Your task to perform on an android device: In the Hevy app, I would like to set a daily goal named as Warm-up Exercise and add at least 3 exercises in order to keep in fitness.
Image 0: 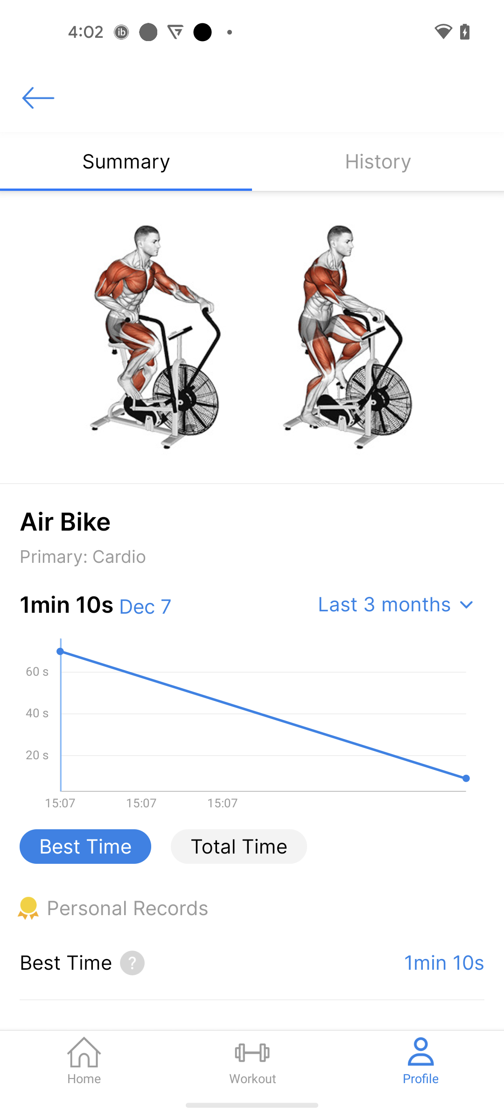
Go to the workout tab
Step 0: click (252, 1060)
Image 1: 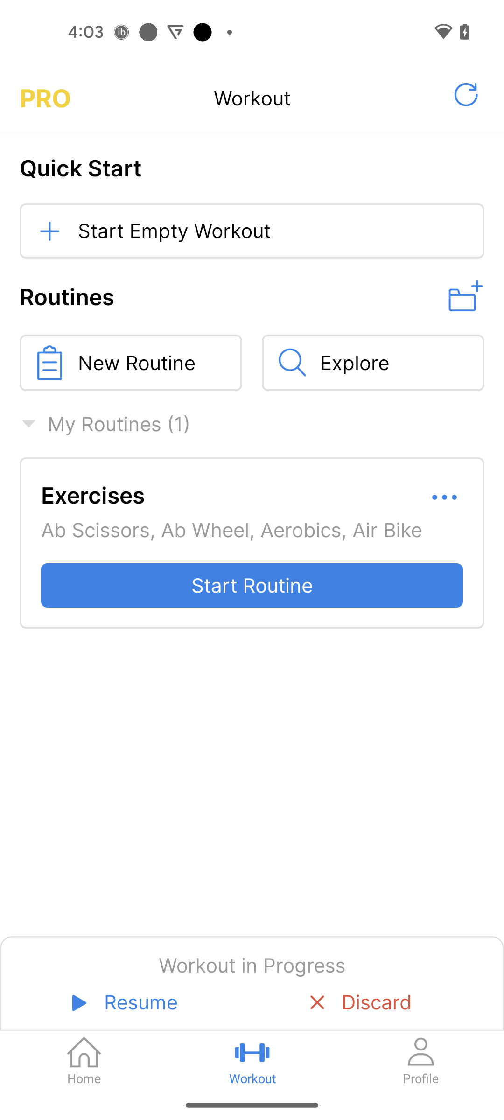
Click on the Start Empty Workout
Step 1: click (280, 231)
Image 2: 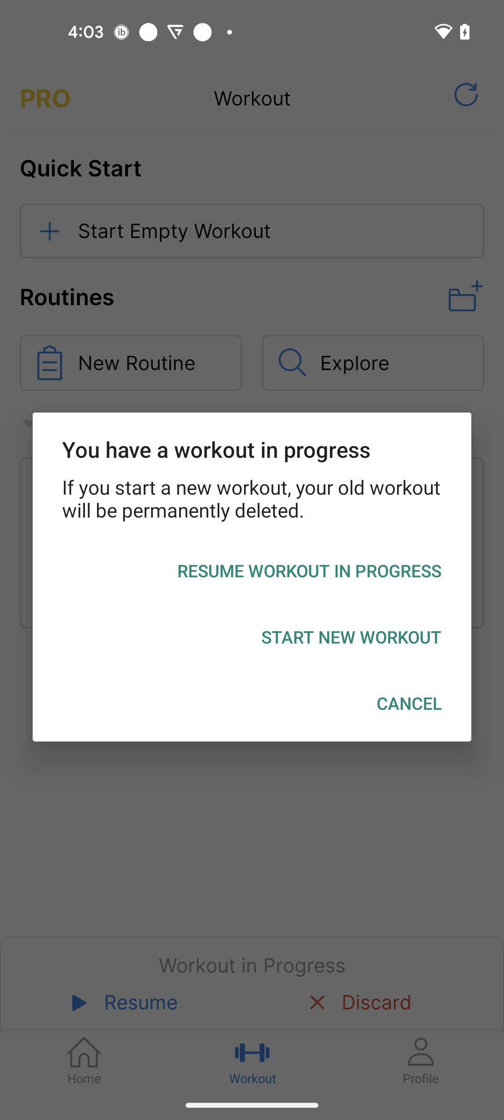
Click on the Start New Workout option
Step 2: click (351, 637)
Image 3: 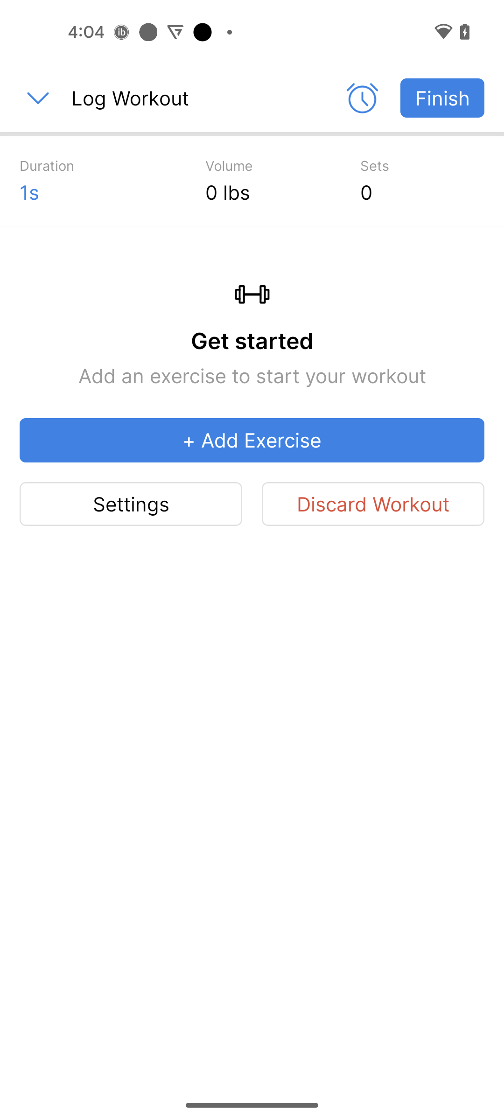
Click on the Add Exercise button
Step 3: click (252, 440)
Image 4: 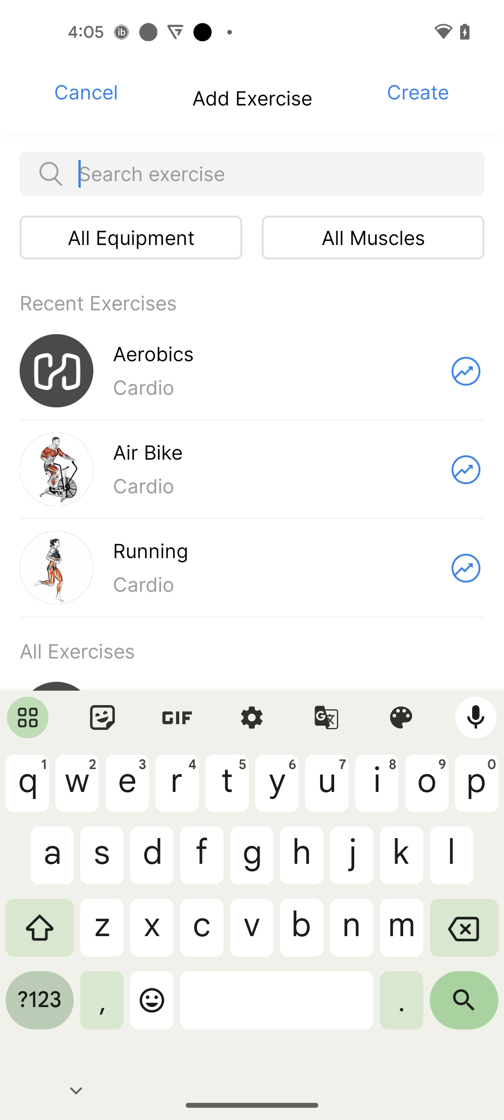
Click on the Aerobics exercise
Step 4: click (280, 357)
Image 5: 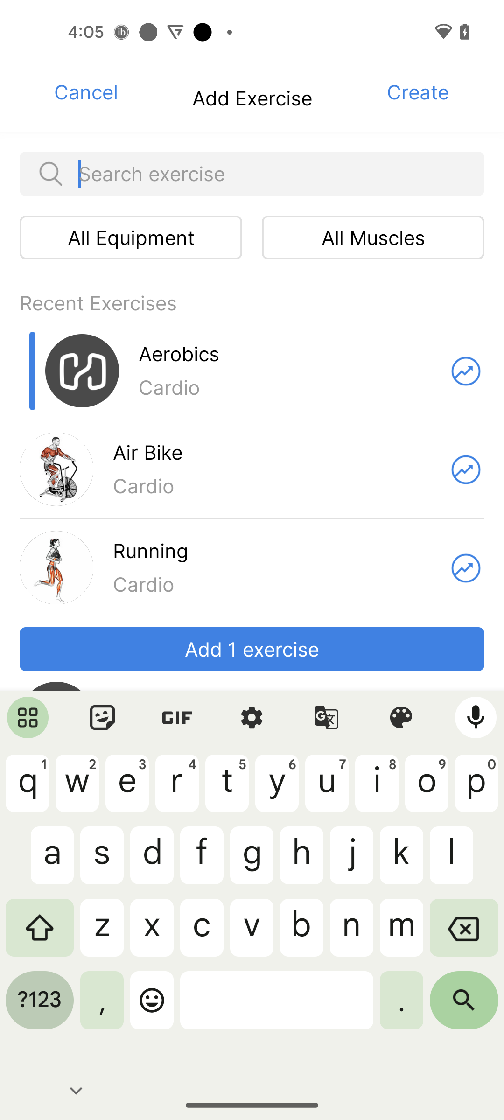
Select the Air bike exercise
Step 5: click (280, 455)
Image 6: 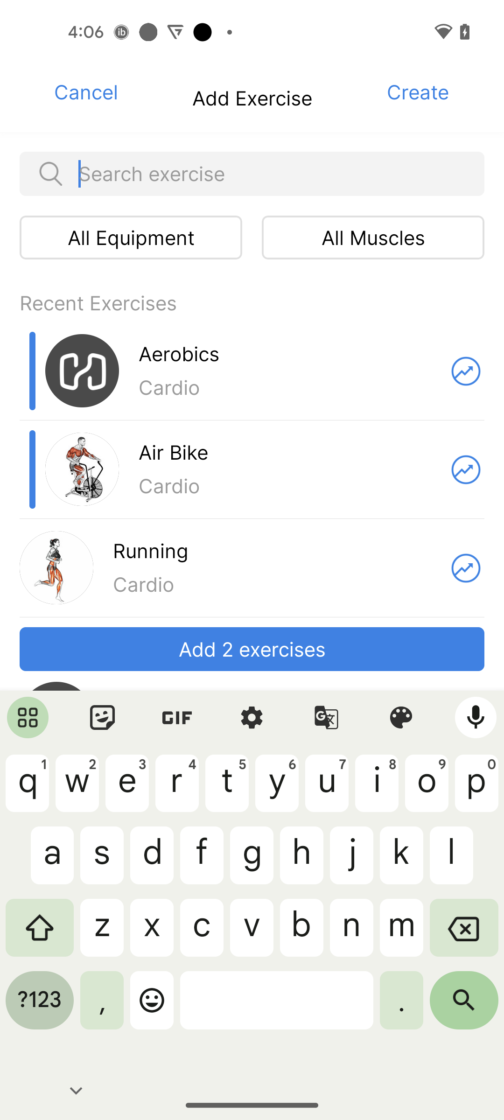
Select the Running Exercise
Step 6: click (280, 554)
Image 7: 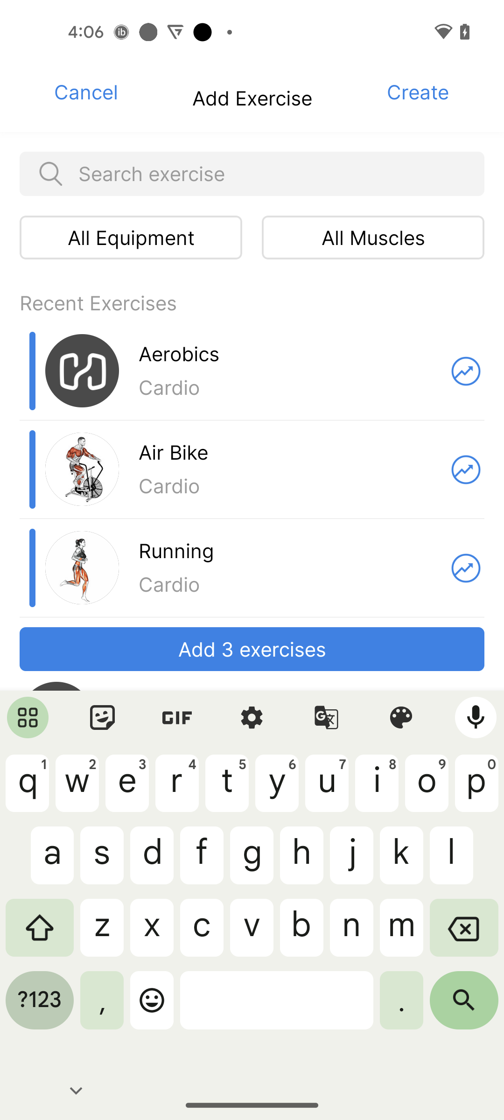
Click on the Add 3 exercise button
Step 7: click (252, 649)
Image 8: 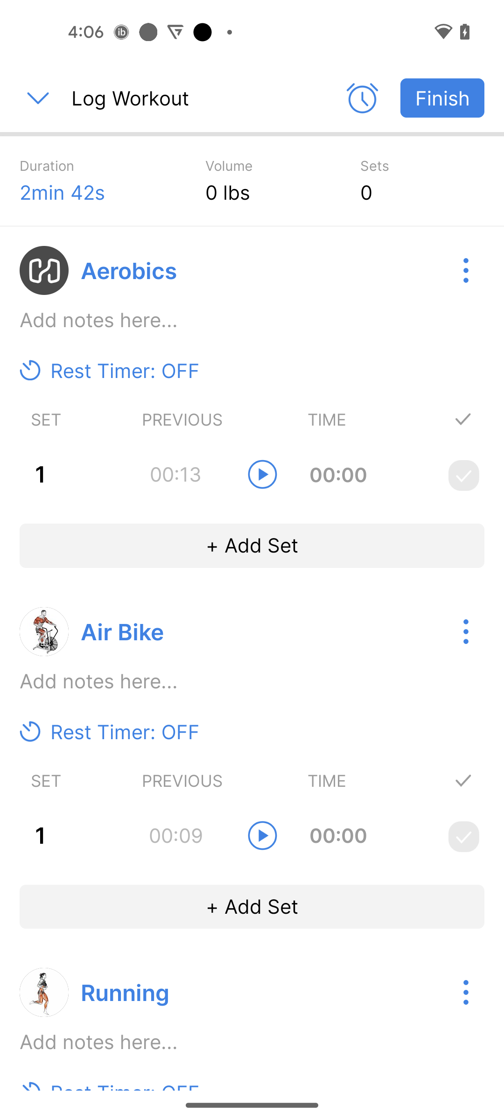
Click on the Finish button
Step 8: click (442, 98)
Image 9: 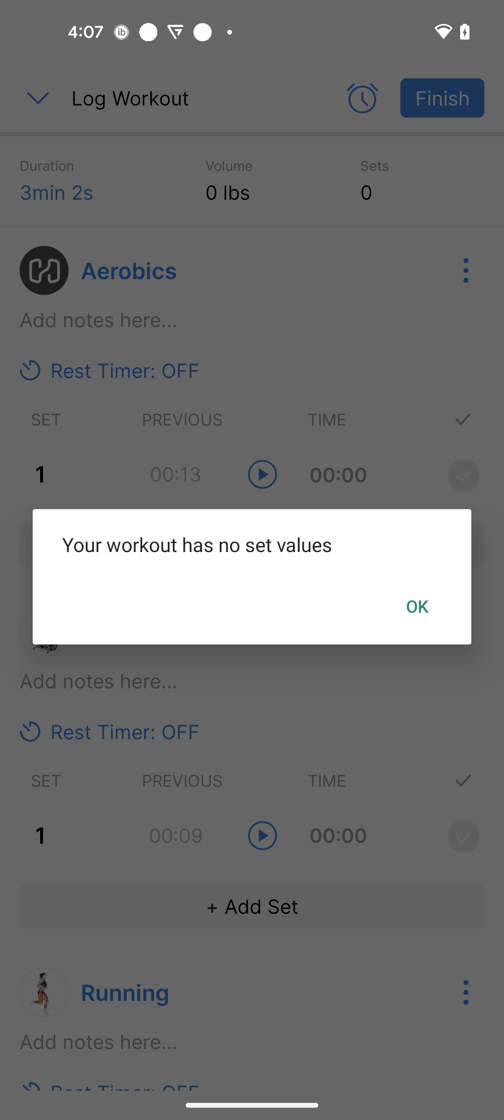
Click on the OK option
Step 9: click (417, 606)
Image 10: 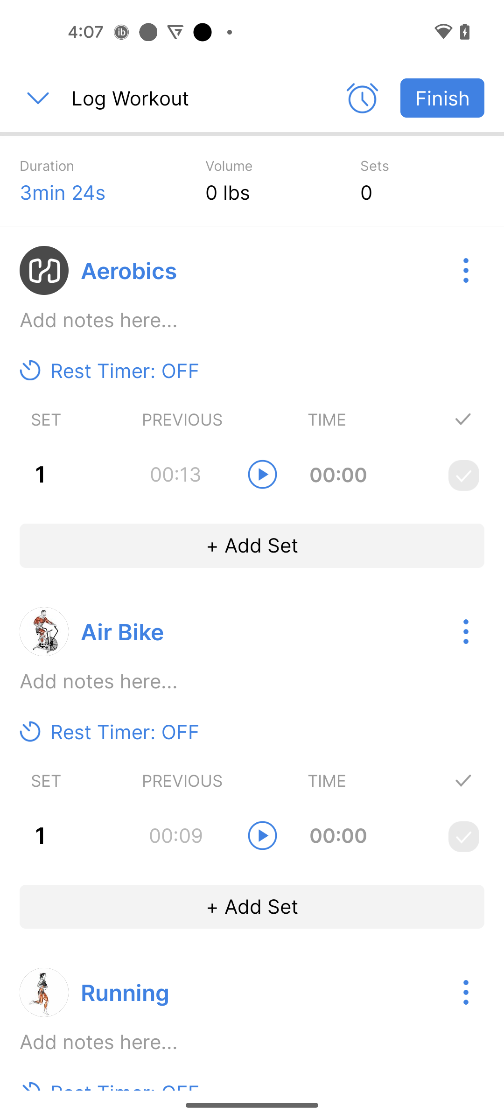
Click on the first add set option
Step 10: click (252, 545)
Image 11: 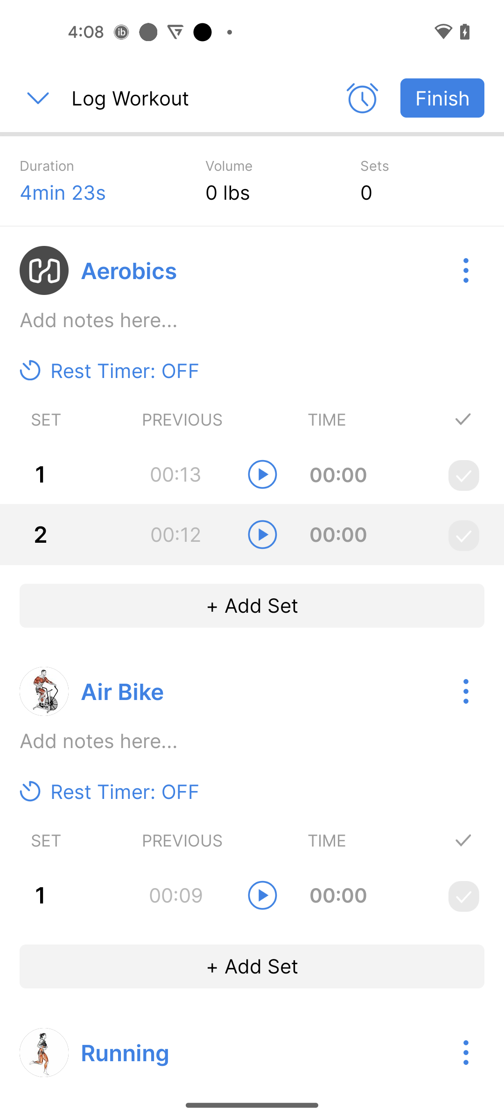
Click on the Finish button
Step 11: click (442, 98)
Image 12: 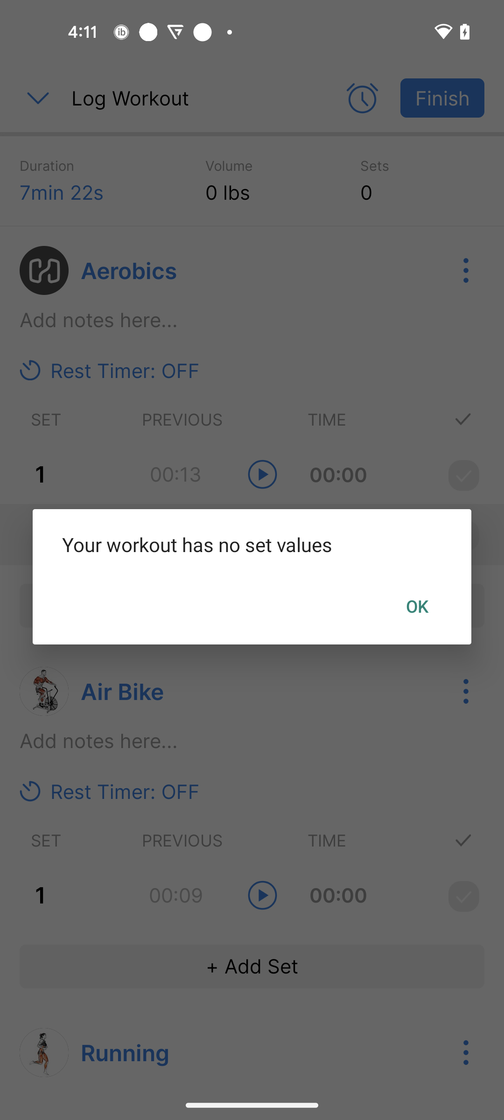
Click on the Ok option
Step 12: click (417, 606)
Image 13: 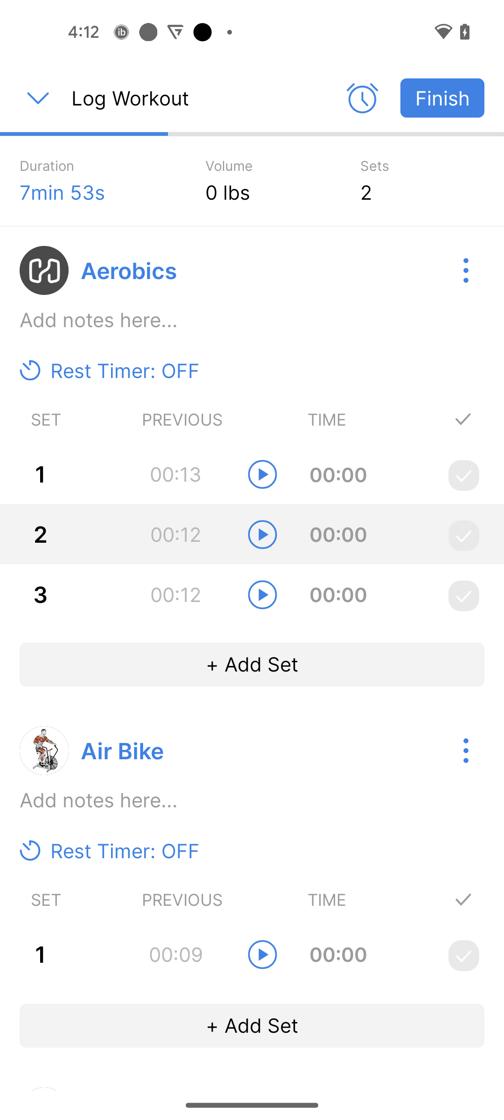
Click on the first three fade tick icons
Step 13: click (461, 474)
Image 14: 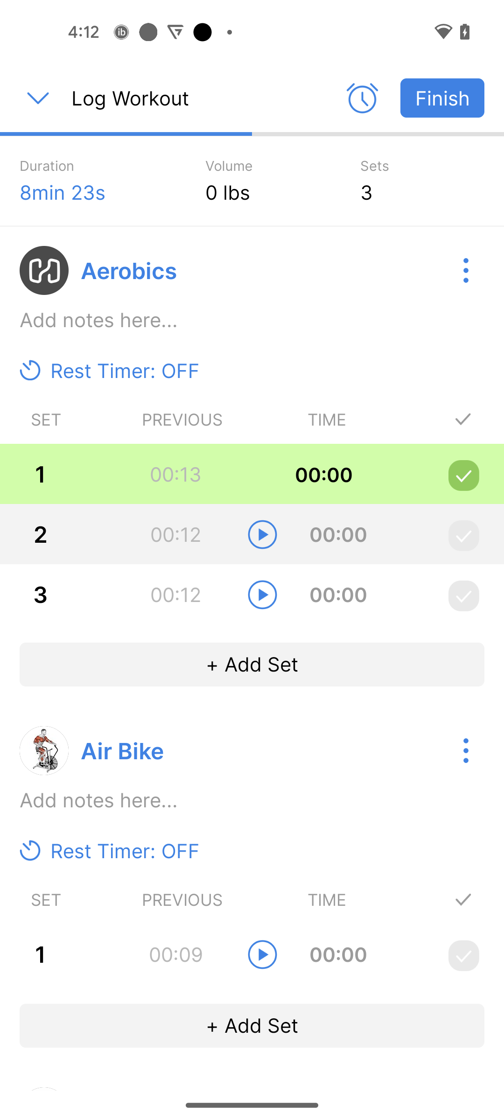
Click on the first three fade tick icons
Step 14: click (461, 534)
Image 15: 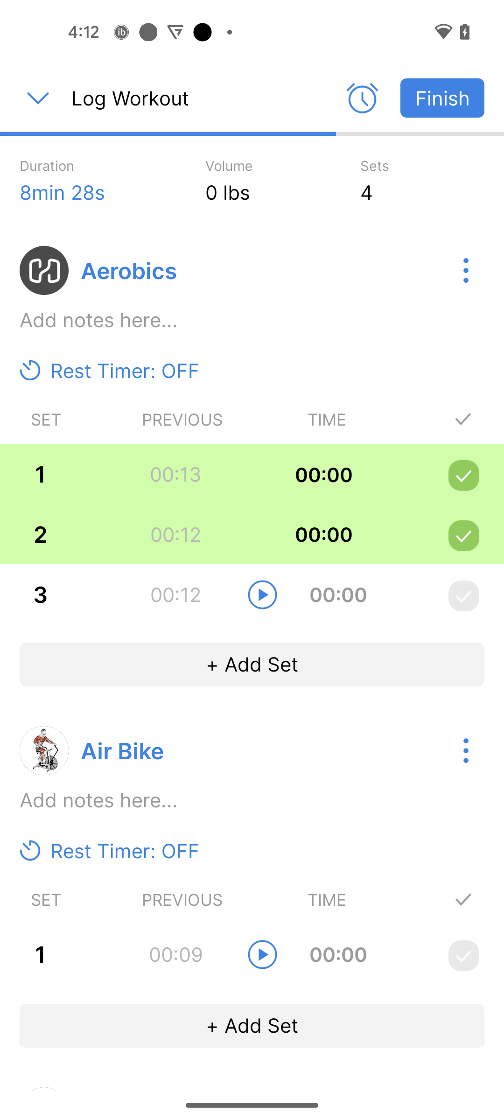
Click on the first three fade tick icons
Step 15: click (461, 595)
Image 16: 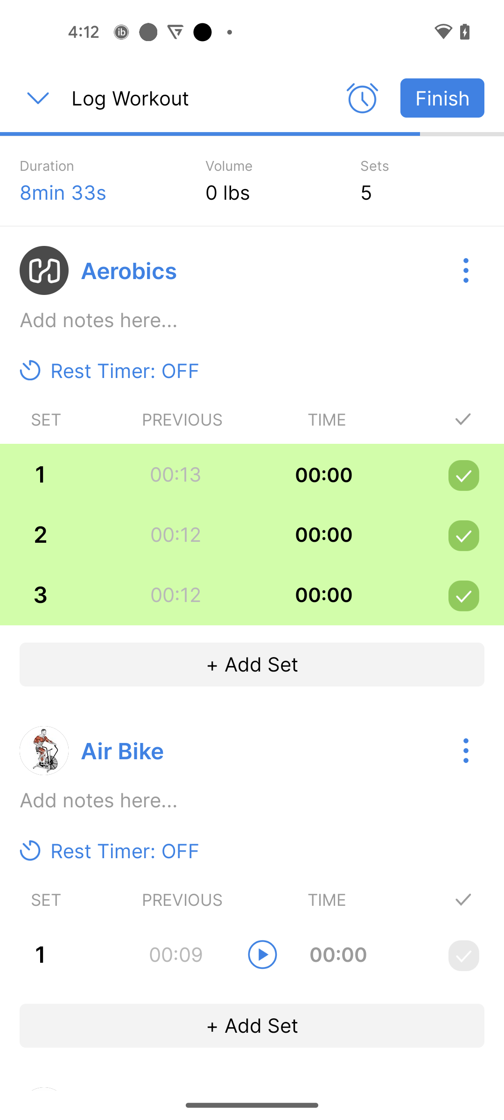
Click on the Finish button
Step 16: click (442, 98)
Image 17: 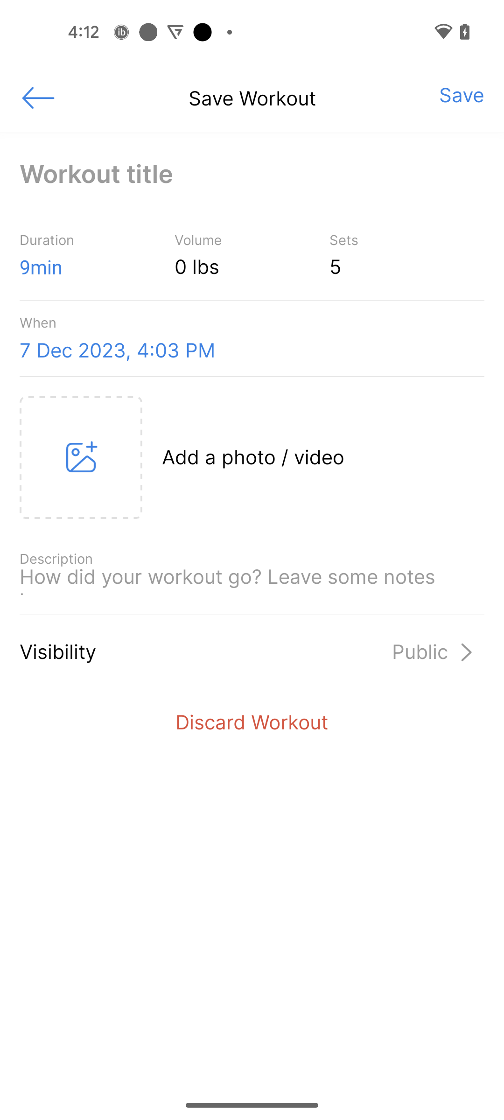
Click on the Workout title
Step 17: click (252, 171)
Image 18: 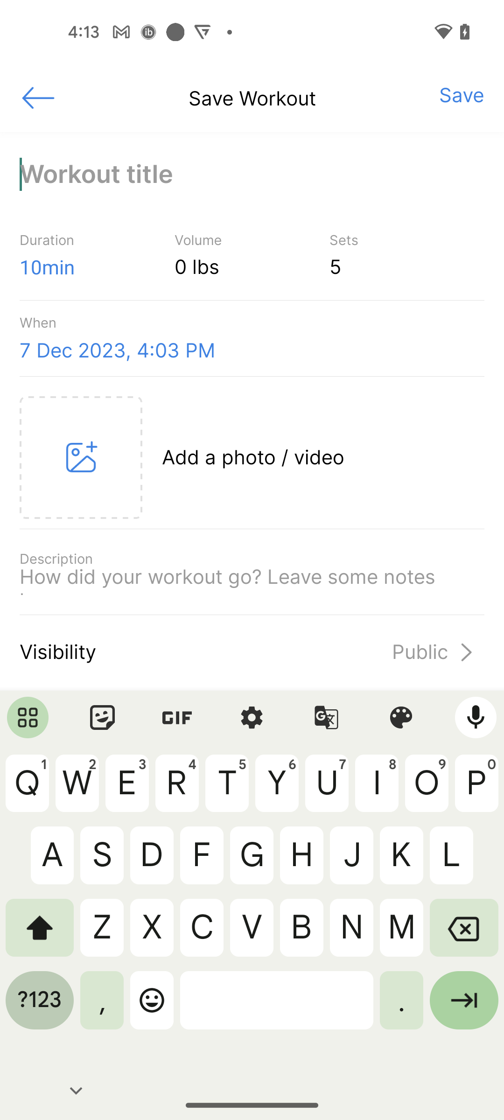
Add the Workout title as Warm-up Exercise
Step 18: type "Warm-up Exercise"
Image 19: 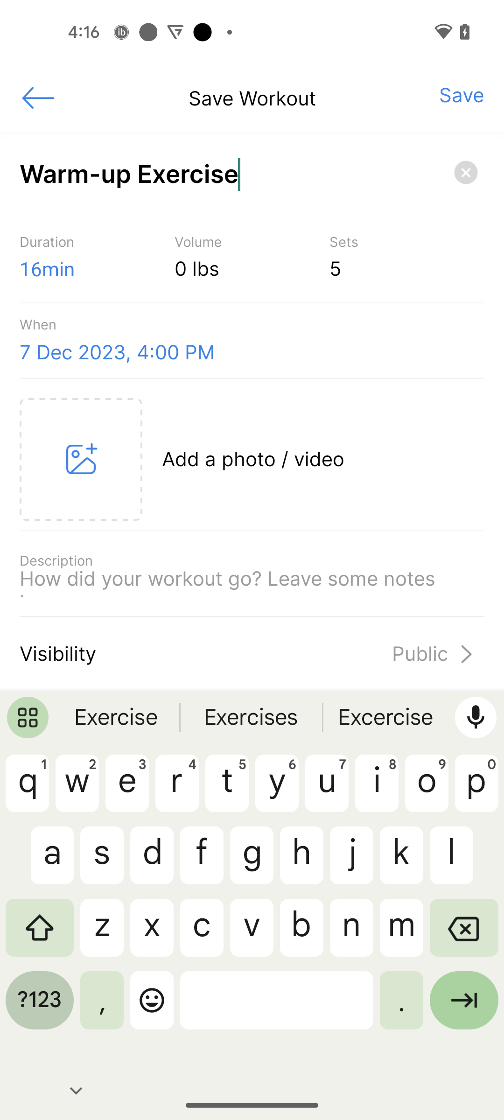
Click on the save option
Step 19: click (462, 94)